Your task to perform on an android device: Open the Flipkart app, look up Tata Tea Premium, and add 1.5 Kg of it to the shopping cart.
Image 0: 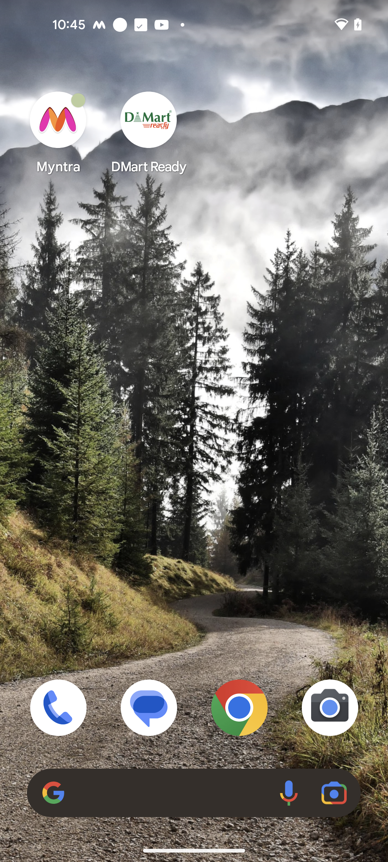
Open the Flipkart app.
Step 0: open app "Flipkart"
Image 1: 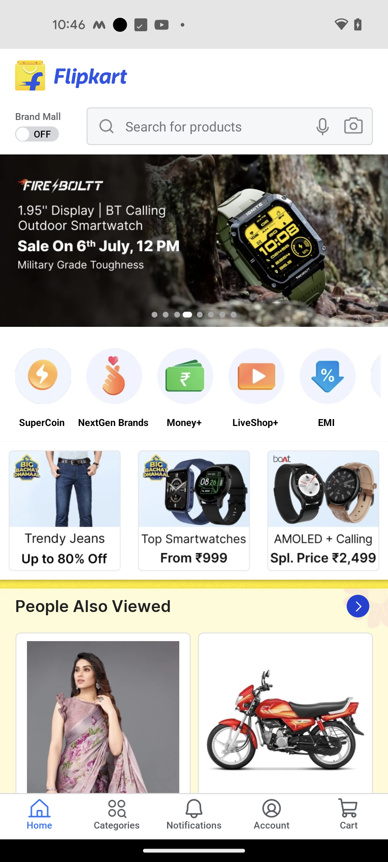
Click on the search bar at the top of screen.
Step 1: click (218, 126)
Image 2: 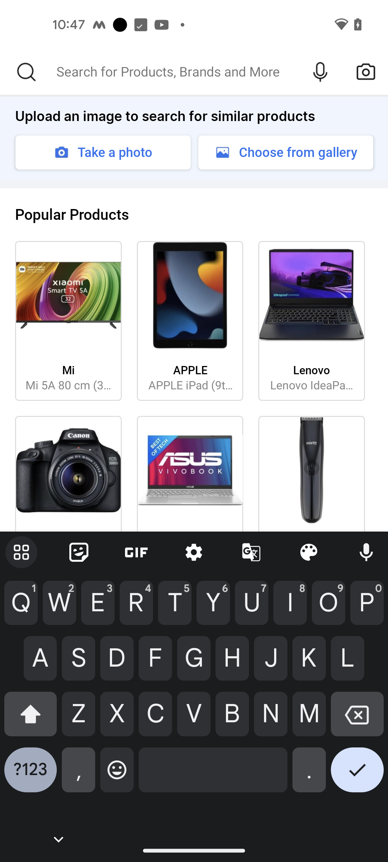
Type Tata Tea Premium in the search bar.
Step 2: type "Tata tea premium"
Image 3: 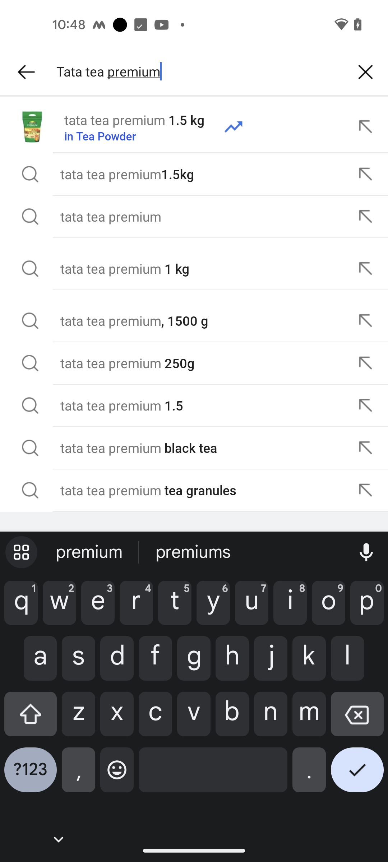
Click on the first result from the suggestions.
Step 3: click (134, 120)
Image 4: 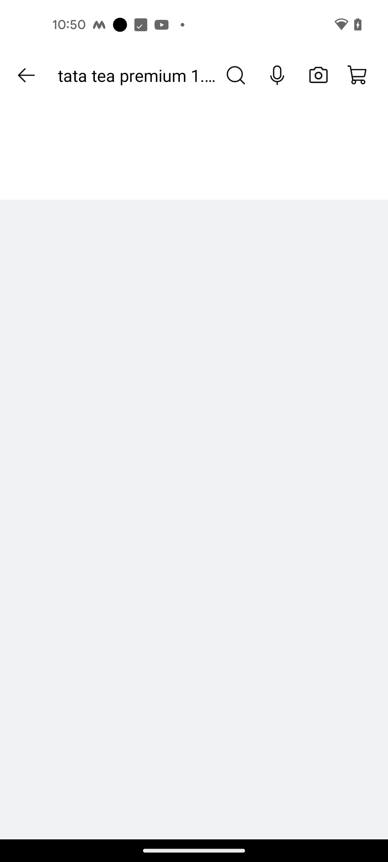
Click on the first result from the suggestions.
Step 4: wait
Image 5: 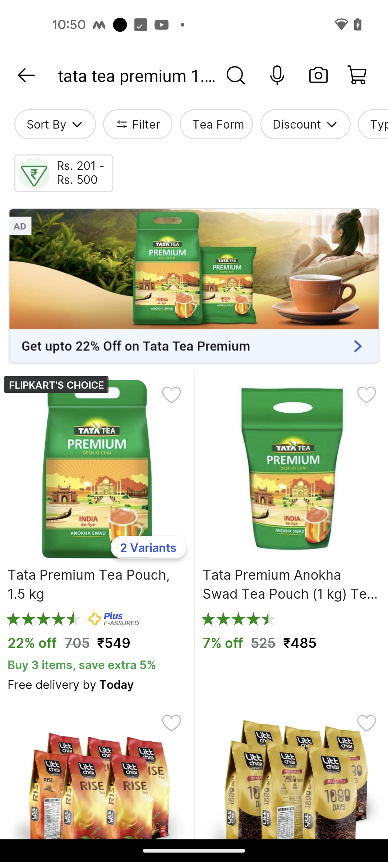
Click on the first product icon, Tata Tea Premium, from the search result.
Step 5: click (98, 471)
Image 6: 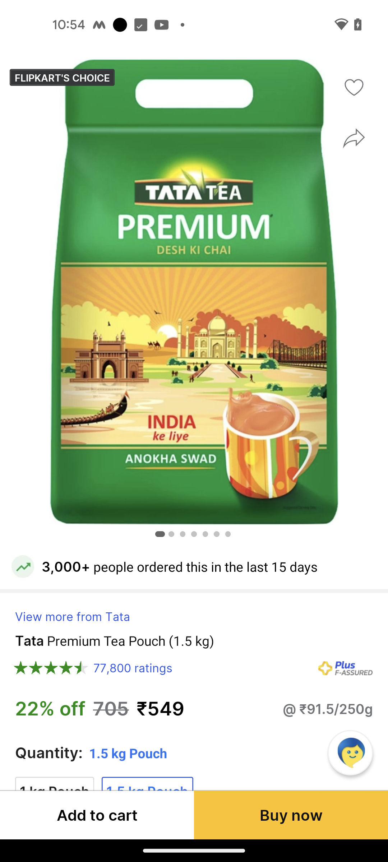
Click on the Add to Cart button at the bottom of the screen to add this product to the shopping cart.
Step 6: click (97, 815)